Your task to perform on an android device: I'd like to read the product reviews so that I can make an informed decision.
Image 0: 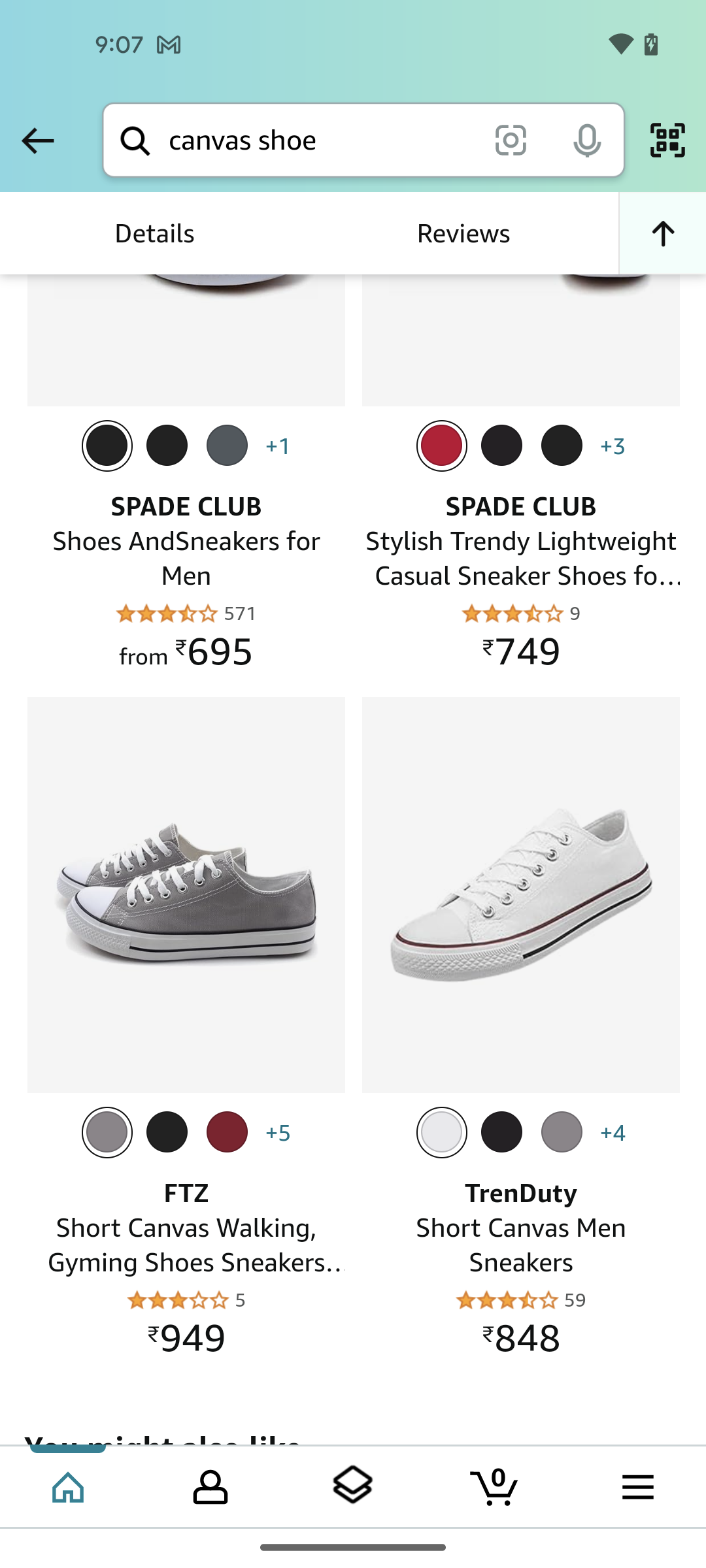
click on the Reviews section
Step 0: click (463, 233)